Your task to perform on an android device: My wife told me that before purchasing any helmet, compare the price of it with that of other sellers. This Moon Bicycle Helmet Cycling Unibody Casing Ultralight Road Bike MTB seems good, and I want to purchase it, but I need to compare its price with other sellers. So compare the price of the Moon Bicycle Helmet Cycling Unibody Casing Ultralight Road Bike MTB with other sellers in the Banggood app.
Image 0: 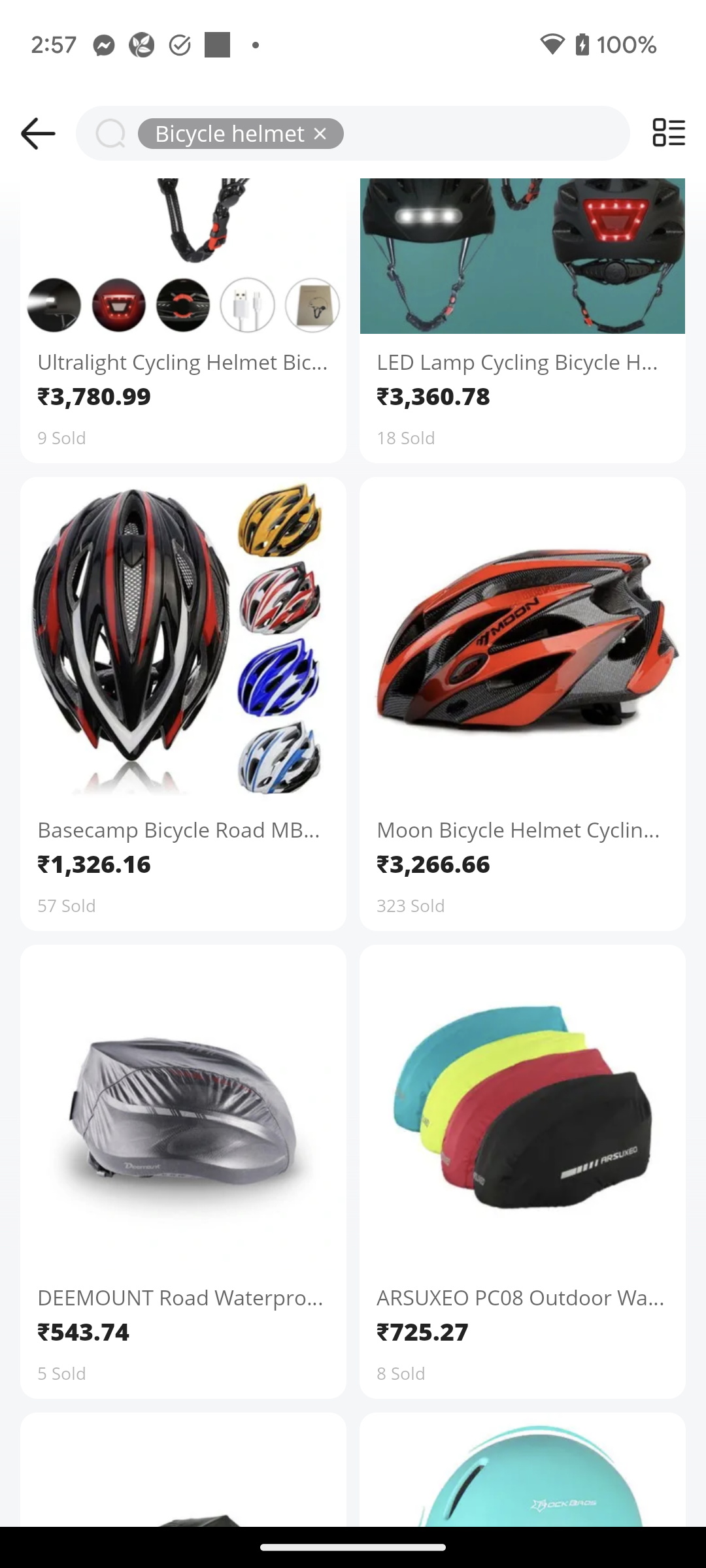
Click on the Moon Bicycle Helmet Cycling Unibody Casing Ultralight Road Bike MTB to view the price of other sellers of this product.
Step 0: click (522, 829)
Image 1: 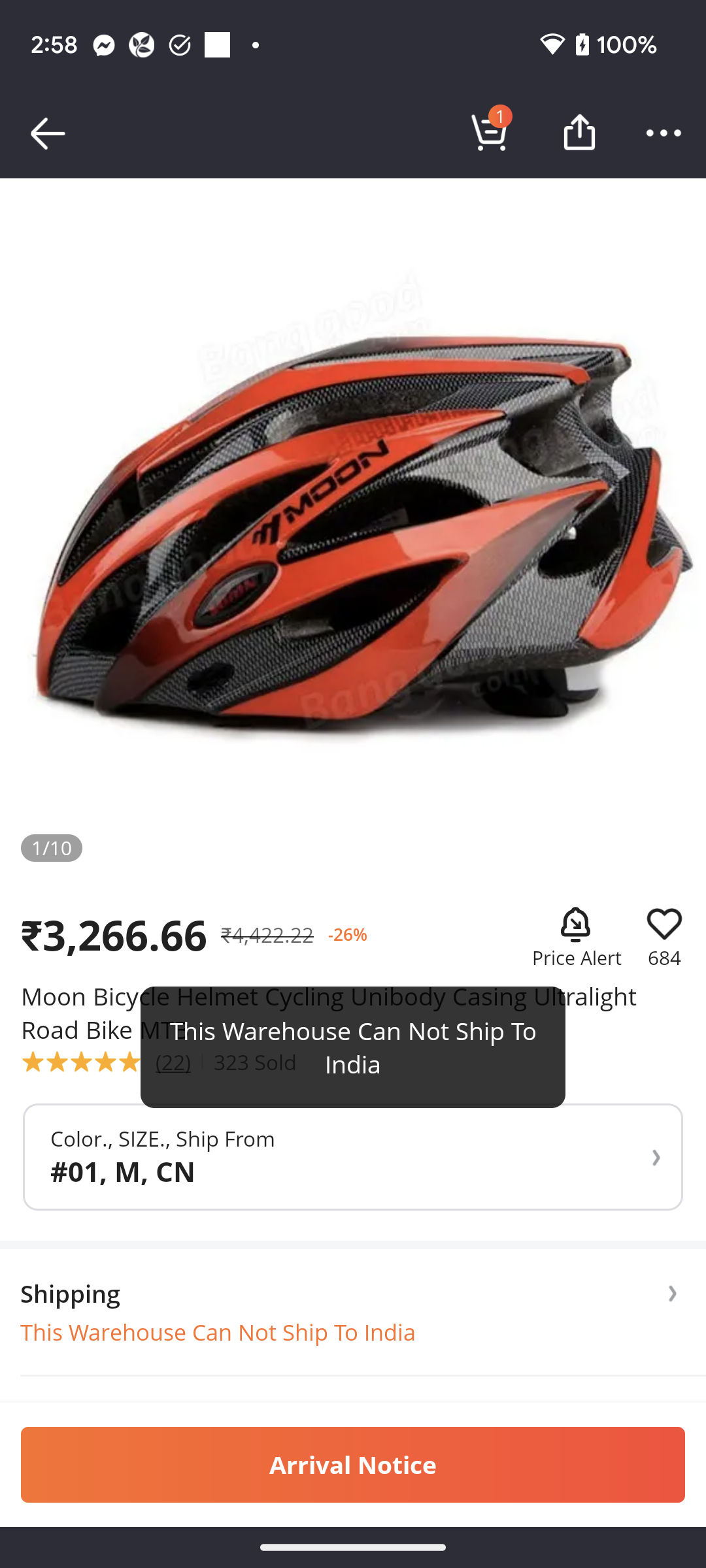
Scroll down to view the price of other sellers of this product.
Step 1: scroll down
Image 2: 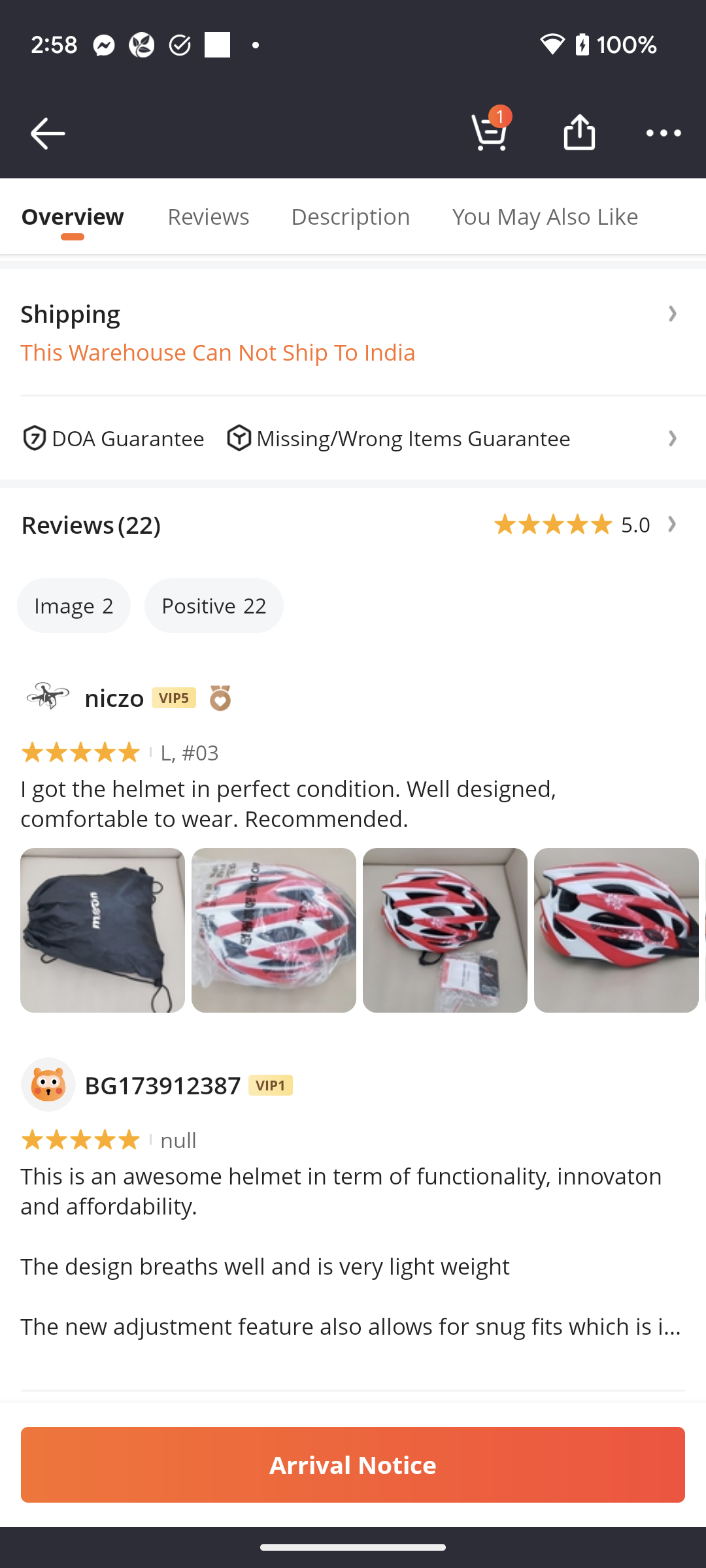
Scroll down to view the price of other sellers of this product.
Step 2: scroll down
Image 3: 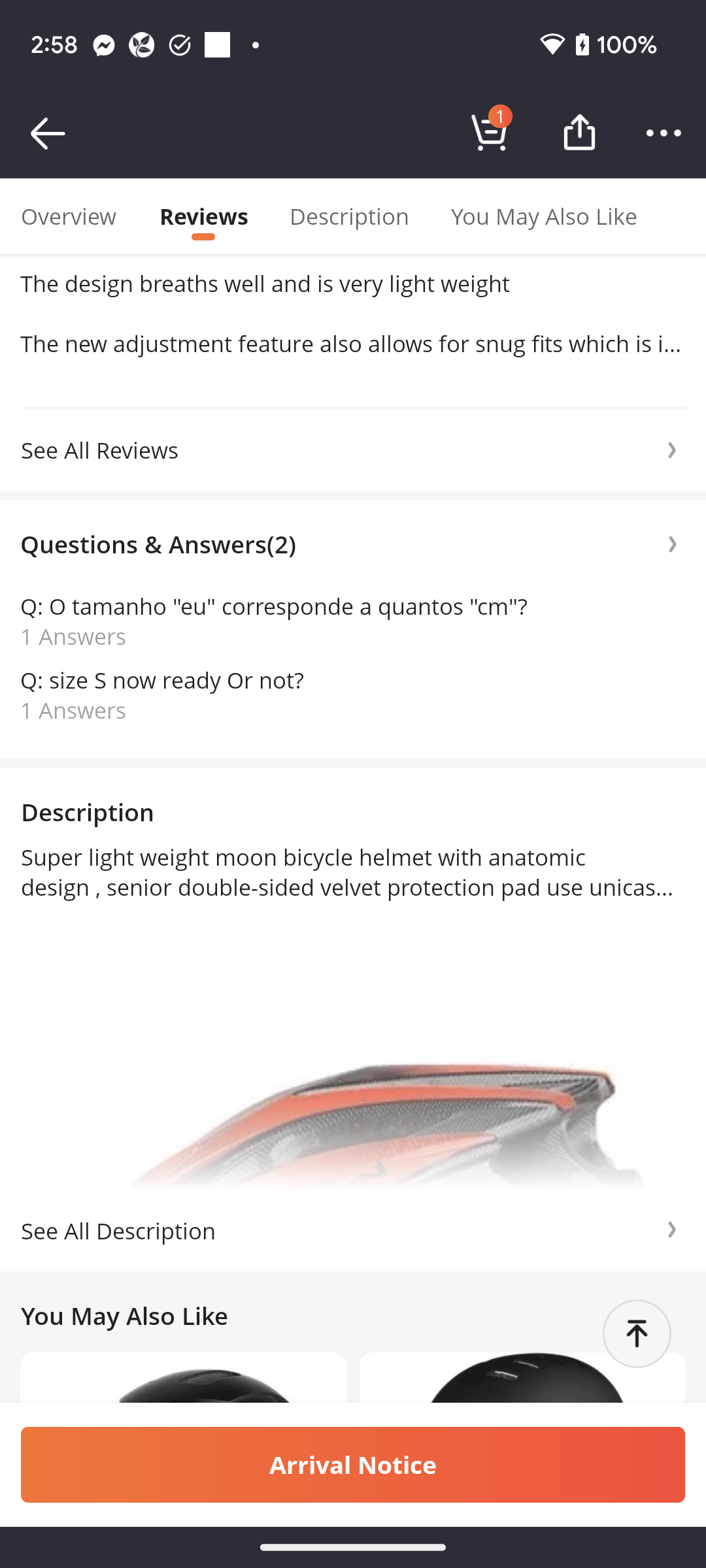
Scroll down to view the price of other sellers of this product.
Step 3: scroll down